Your task to perform on an android device: Utilize the OneDrive app to search for a Fitbit share file.
Image 1: 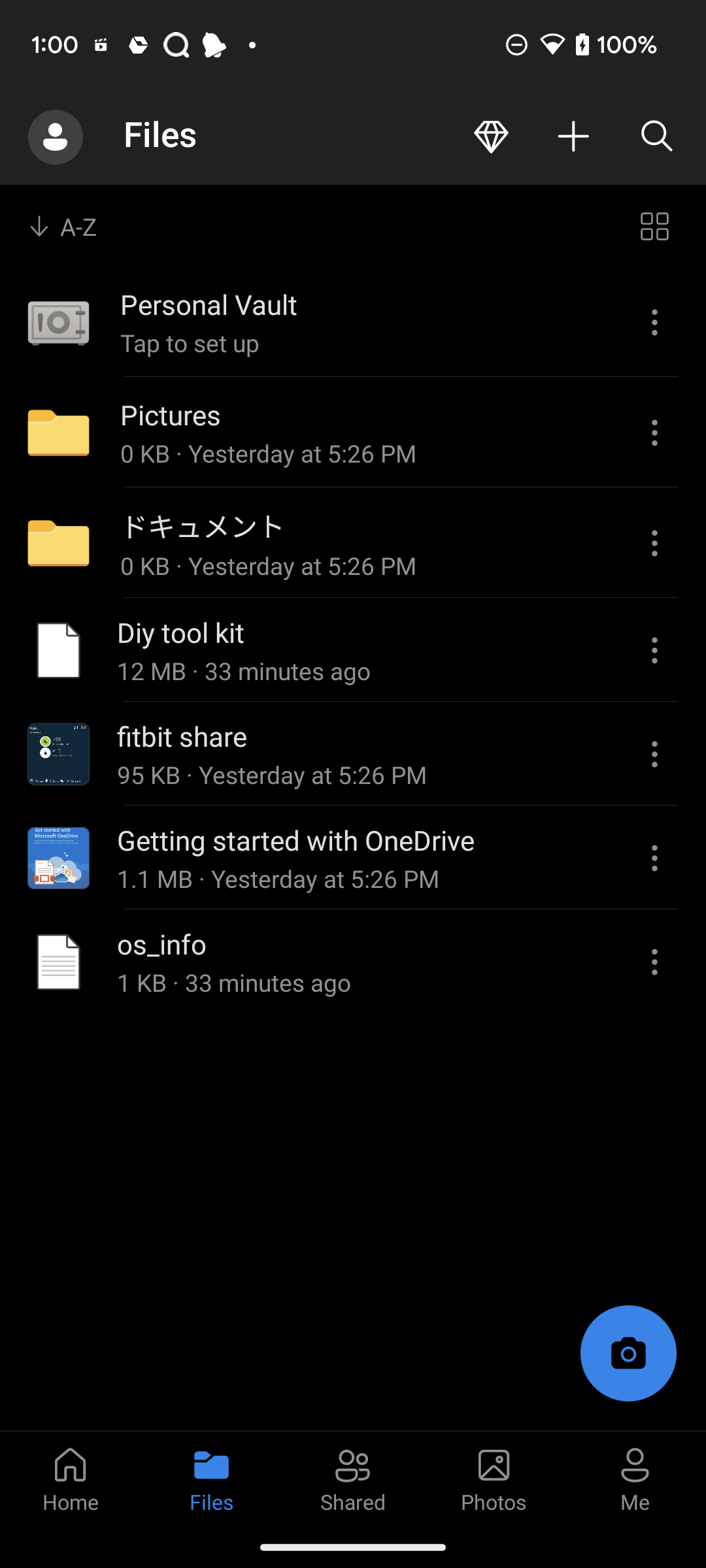
Click on the search icon at the top right corner of the screen
Step 1: click (657, 137)
Image 2: 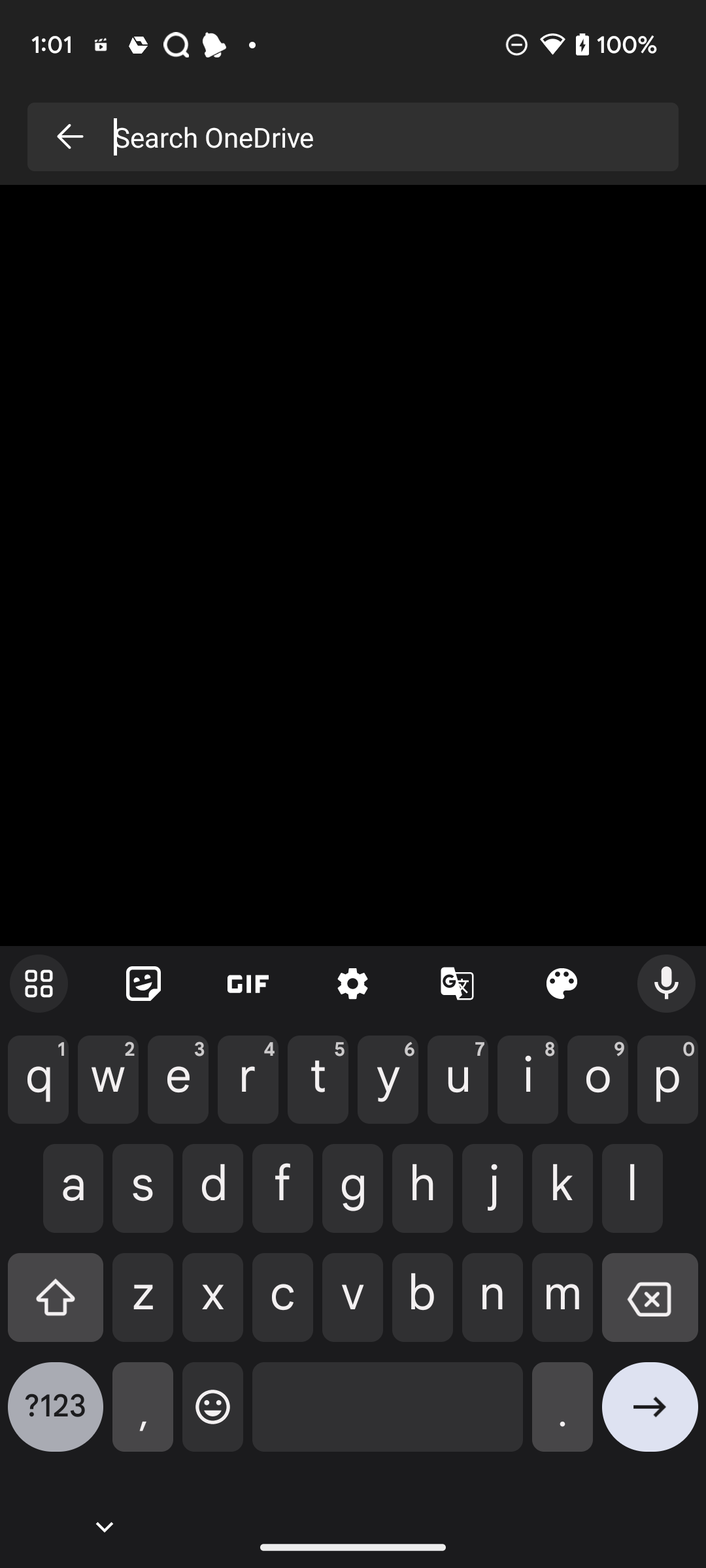
Search for fitbit share file
Step 2: wait